Your task to perform on an android device: Go to Google Maps and find directions to Rockaway Beach and Boardwalk for this Saturday and save the address as "Escape de ville"
Image 0: 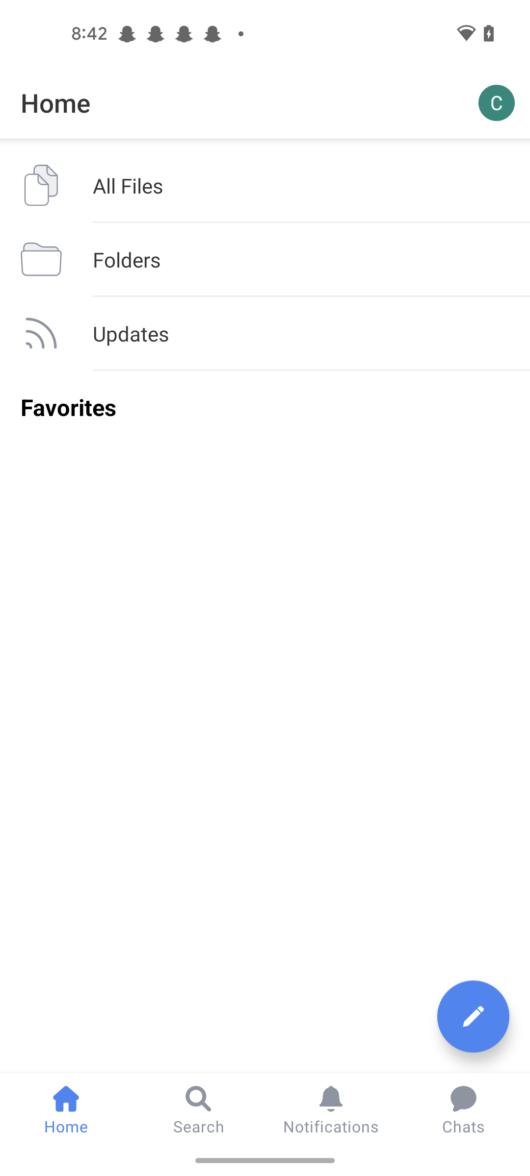
Open the google maps 
Step 0: open app "Maps"
Image 1: 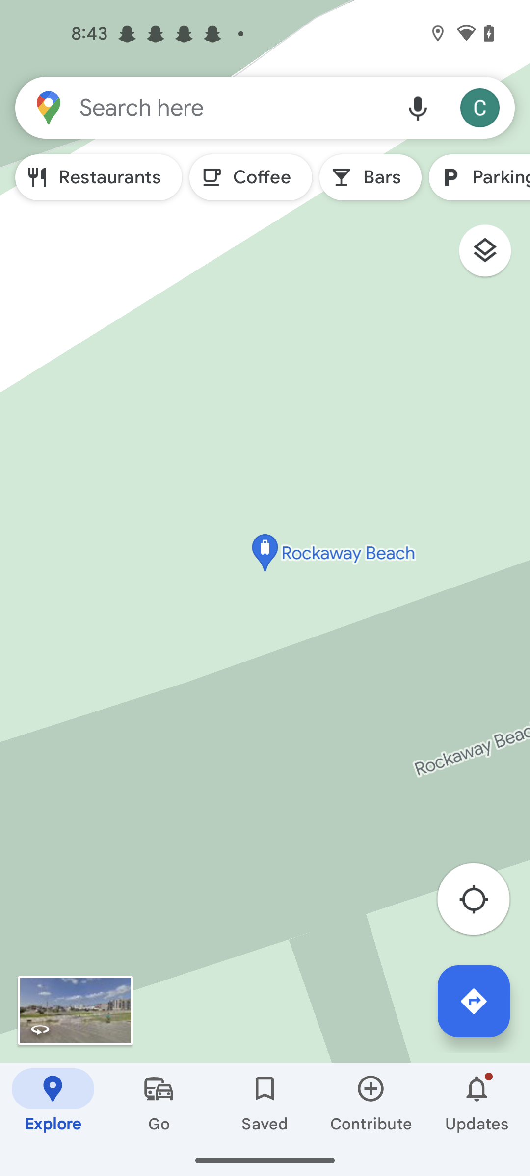
Click on the search bar at the top of the screen 
Step 1: click (233, 107)
Image 2: 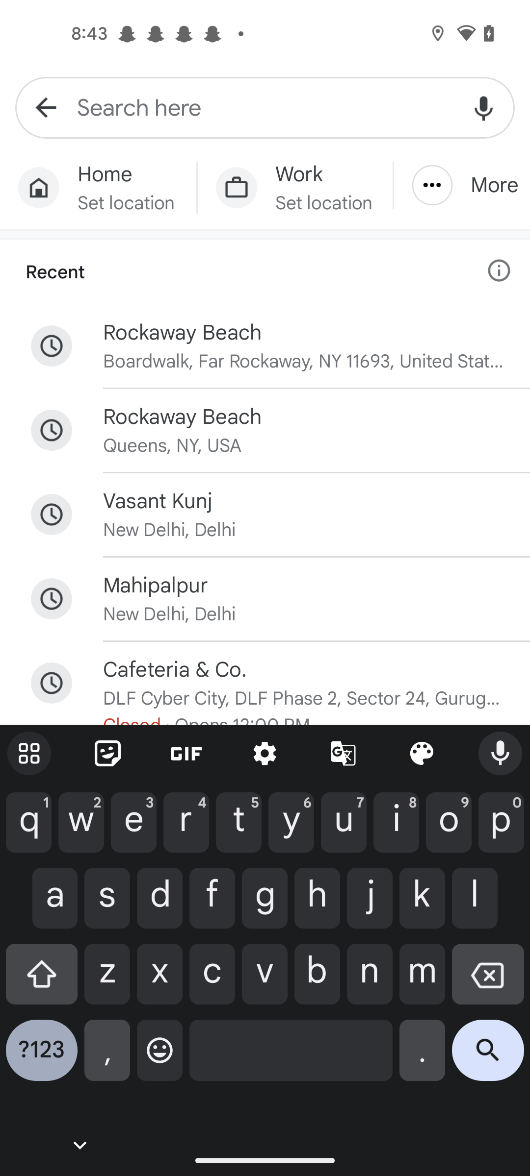
Enter as Rockaway Beach
Step 2: type " Rockaway Beach"
Image 3: 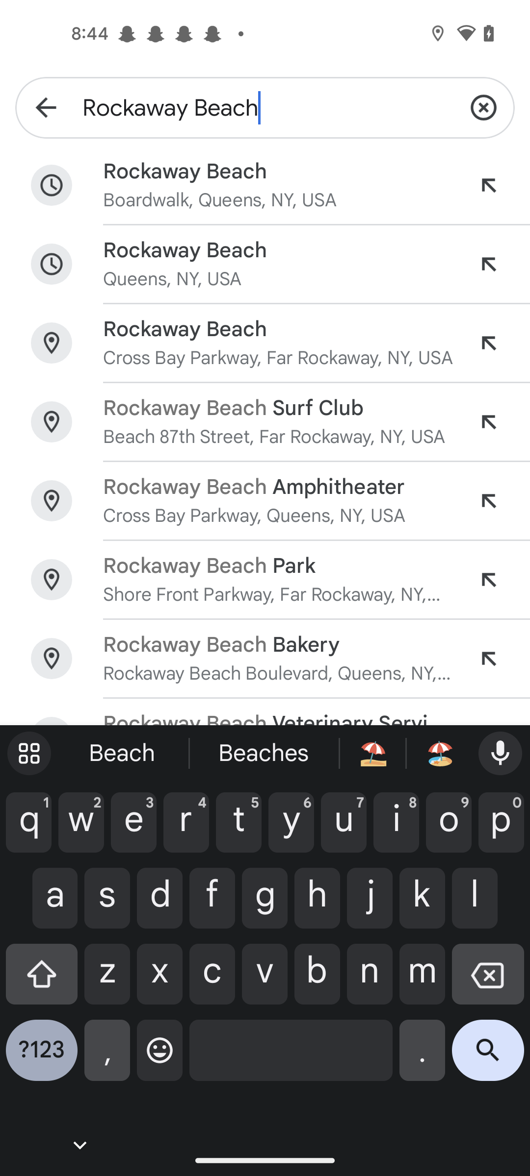
Click on the first result 
Step 3: click (278, 171)
Image 4: 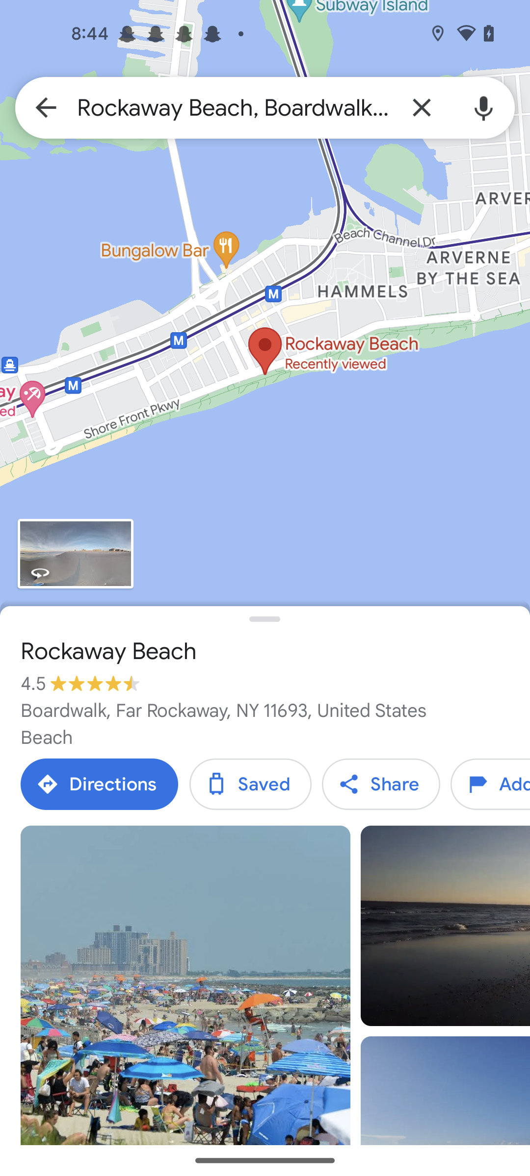
Click on the Save icon
Step 4: click (250, 784)
Image 5: 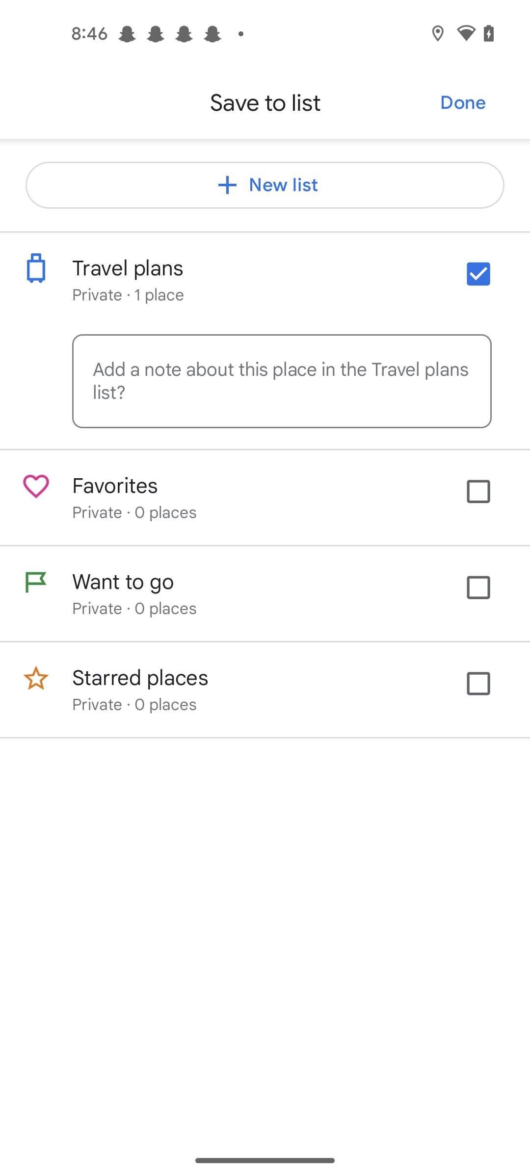
Click on the new list tab
Step 5: click (265, 185)
Image 6: 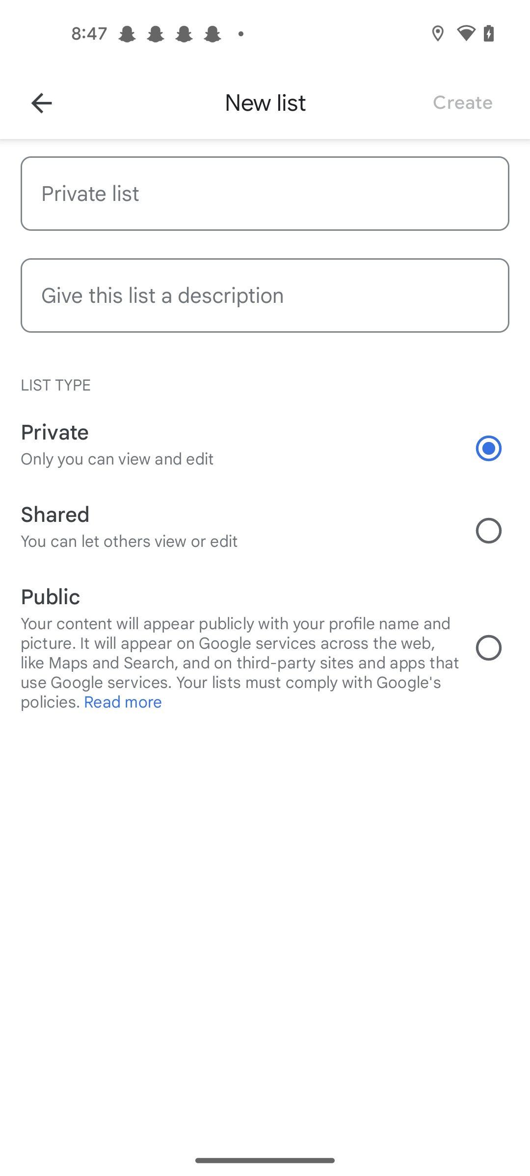
Click on the Private list tab
Step 6: click (265, 194)
Image 7: 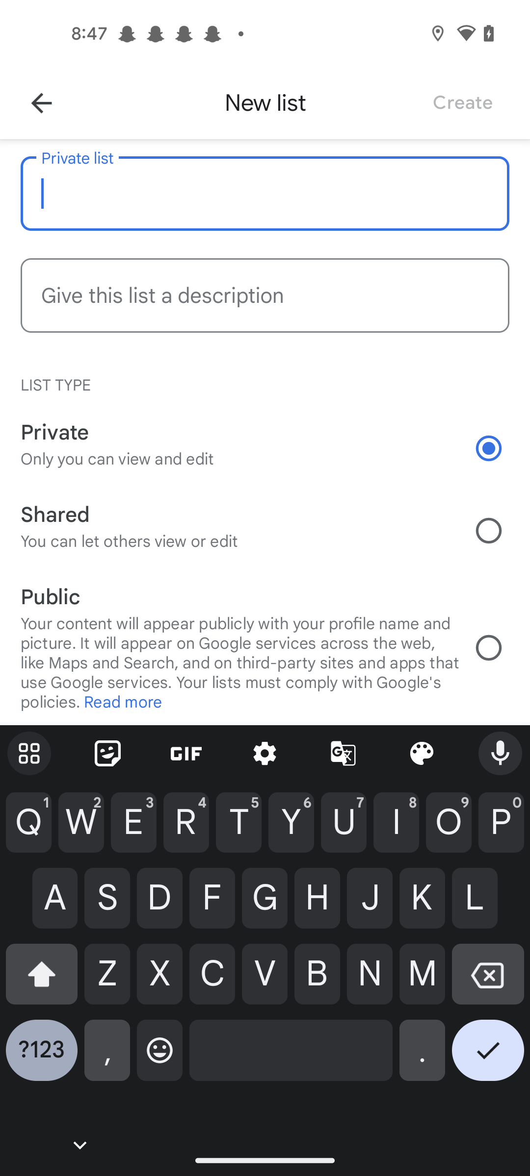
Enter as Escape de ville 
Step 7: type "Escape de ville"
Image 8: 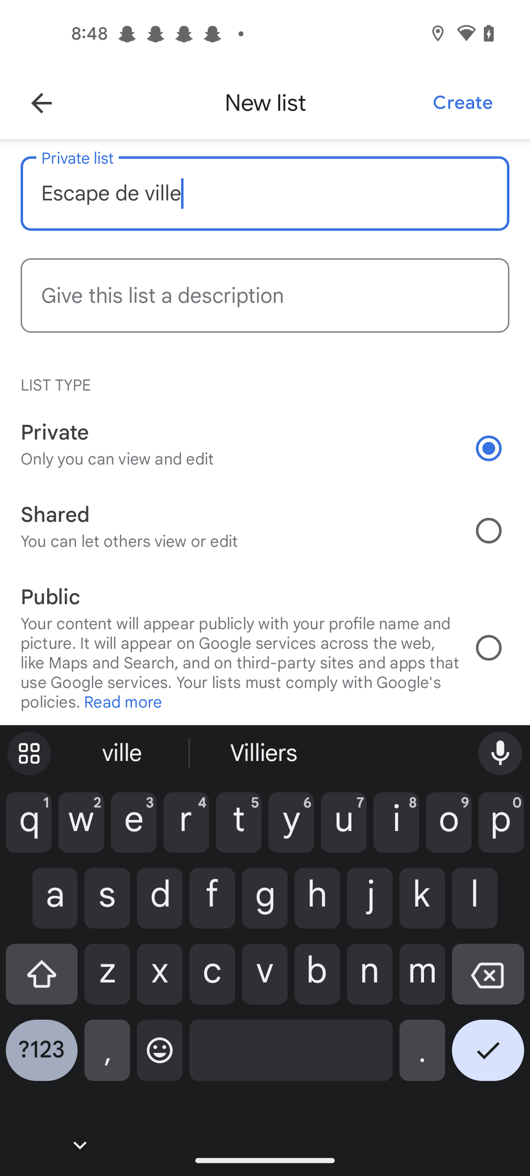
Click on the create button at the right corner of the screen 
Step 8: click (463, 103)
Image 9: 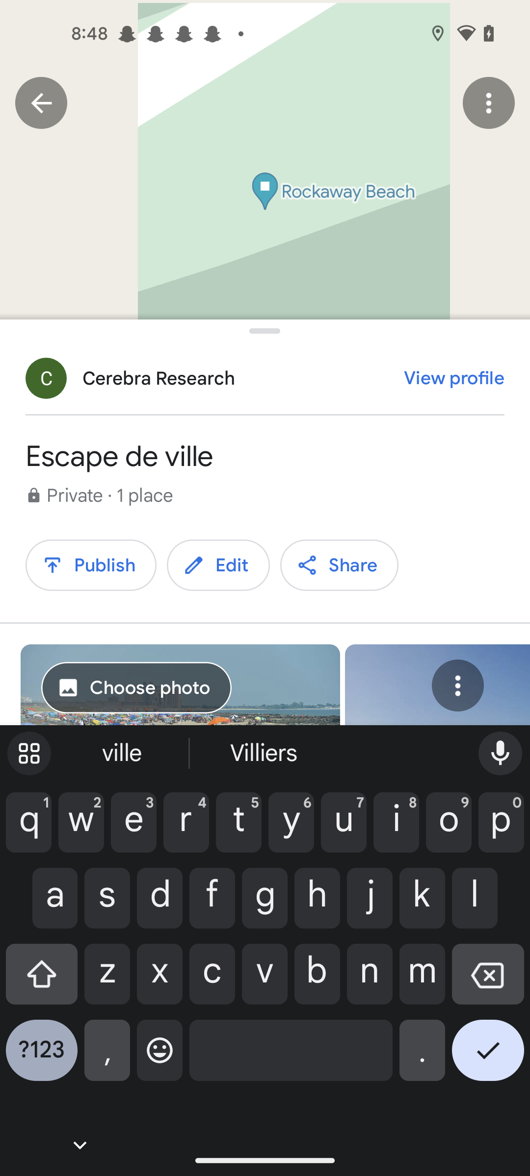
Click on the create button at the right corner of the screen 
Step 9: wait
Image 10: 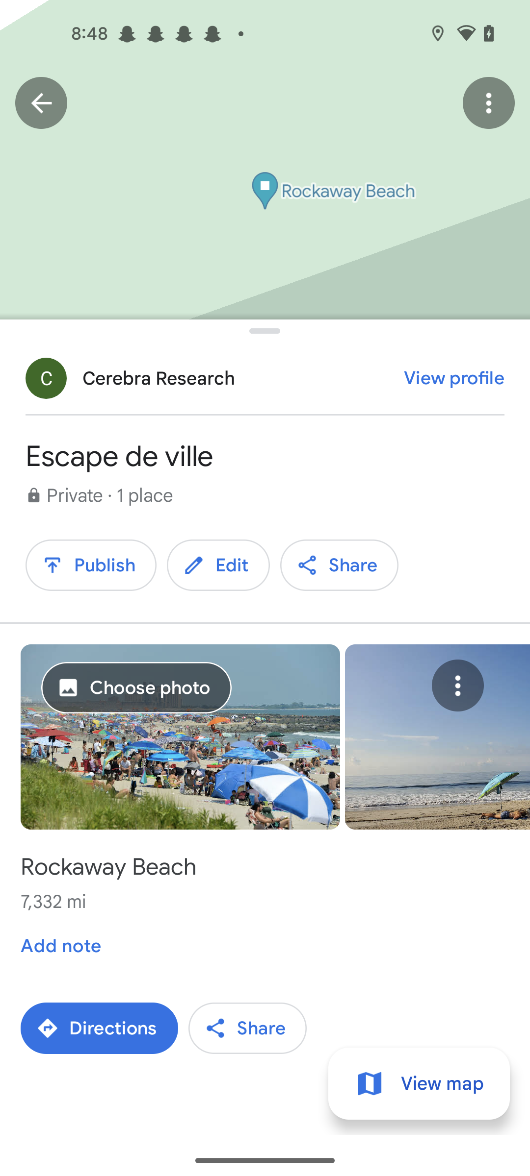
Click on the Directions tab
Step 10: click (99, 1028)
Image 11: 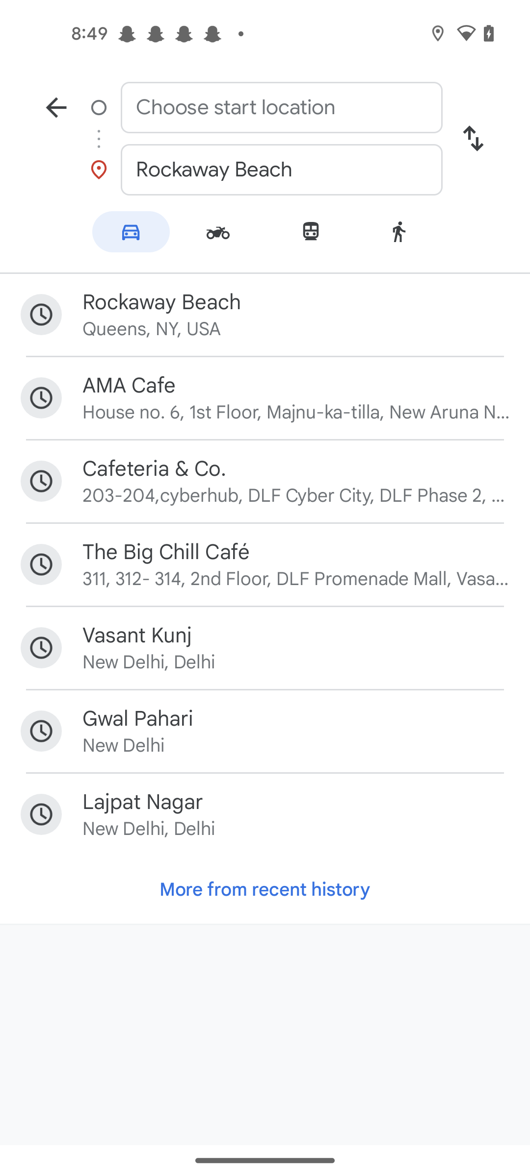
Click on the Choose start location tab 
Step 11: click (281, 107)
Image 12: 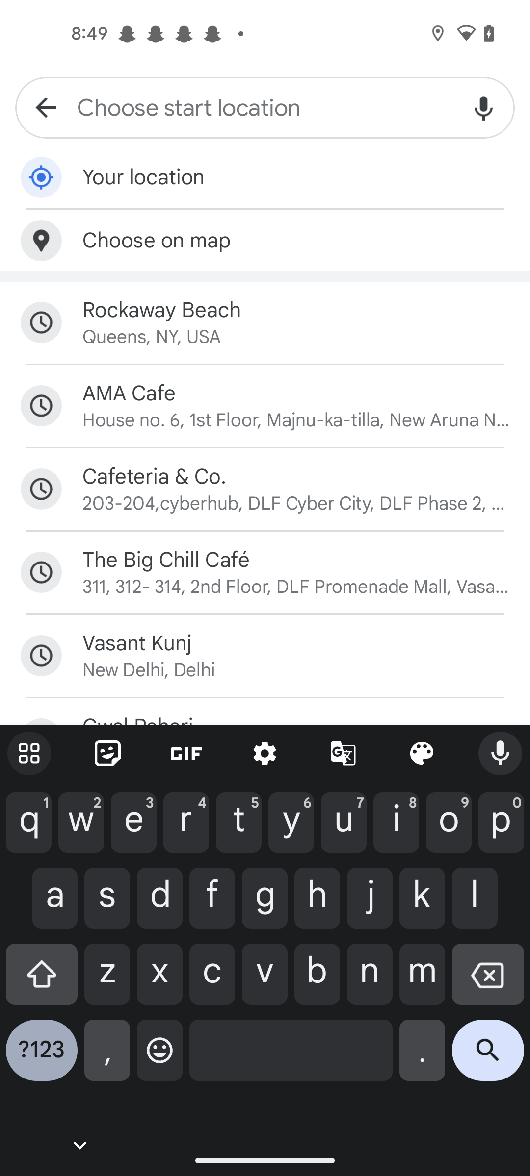
Enter a location as  Upper East Side, New York
Step 12: type "Upper East Side, New York"
Image 13: 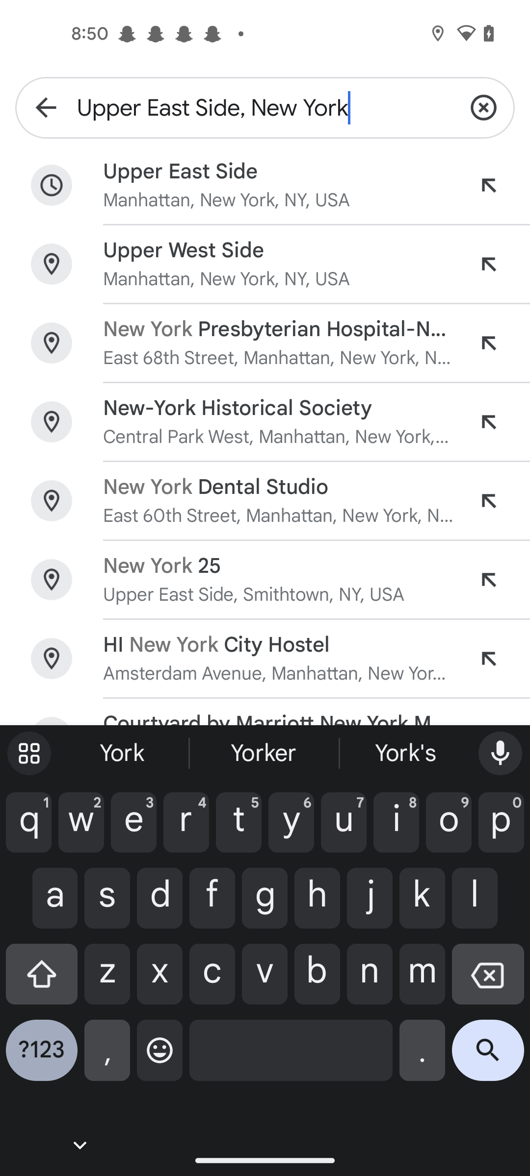
Select the first result
Step 13: click (278, 171)
Image 14: 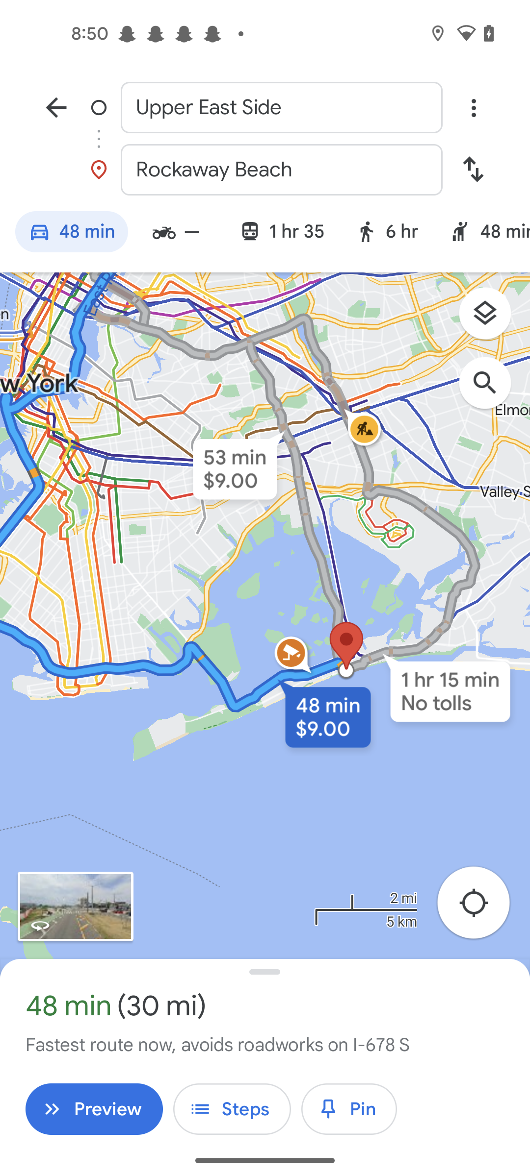
Click on the three dots
Step 14: click (473, 107)
Image 16: 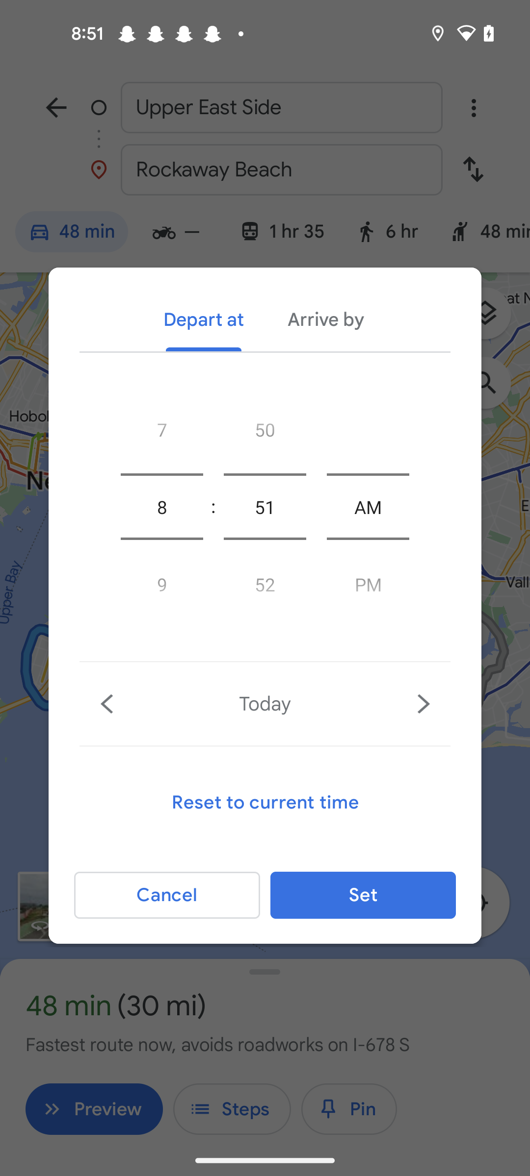
Click on the v fordward icon 
Step 16: click (420, 704)
Image 17: 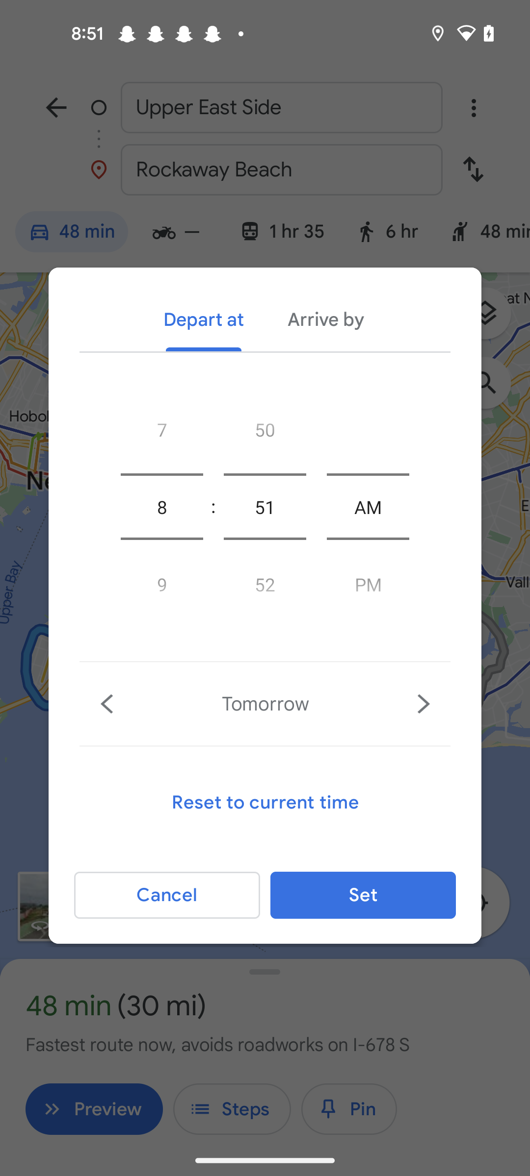
Click on the v fordward icon 
Step 17: click (420, 704)
Image 18: 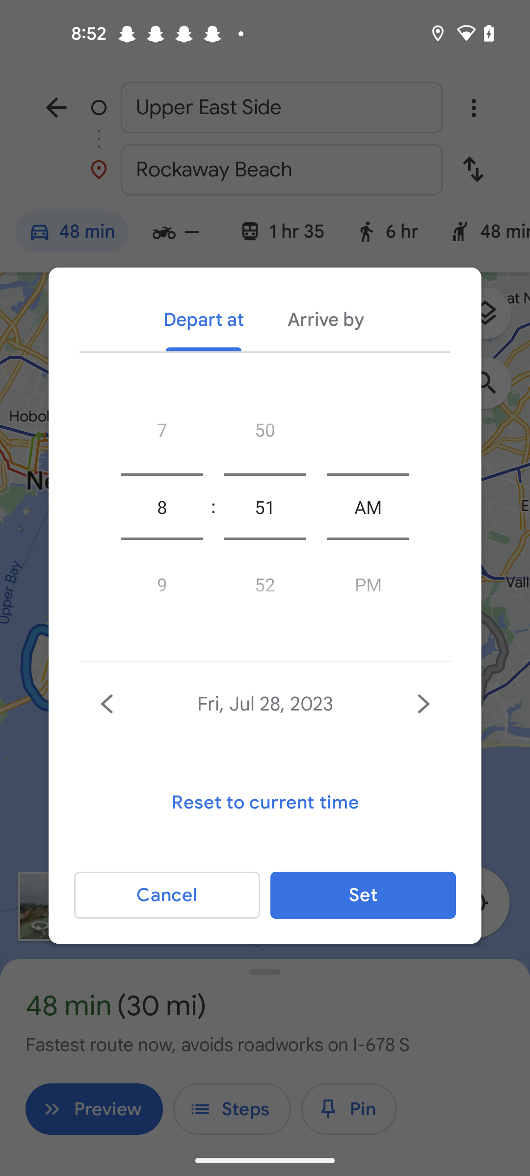
Click on the v fordward icon 
Step 18: click (420, 704)